Your task to perform on an android device: My wife told me that before purchasing any helmet, compare the price of it with that of other sellers. This FABSPORTS Light Weight Bicycle/Bike Helmet with Flexible Padding for Kids and Adults helmet seems good, and I want to purchase it, but I need to compare its price with other sellers. So compare the price of the FABSPORTS Light Weight Bicycle/Bike Helmet with Flexible Padding for Kids and Adults helmet with other sellers in the Amazon app.
Image 0: 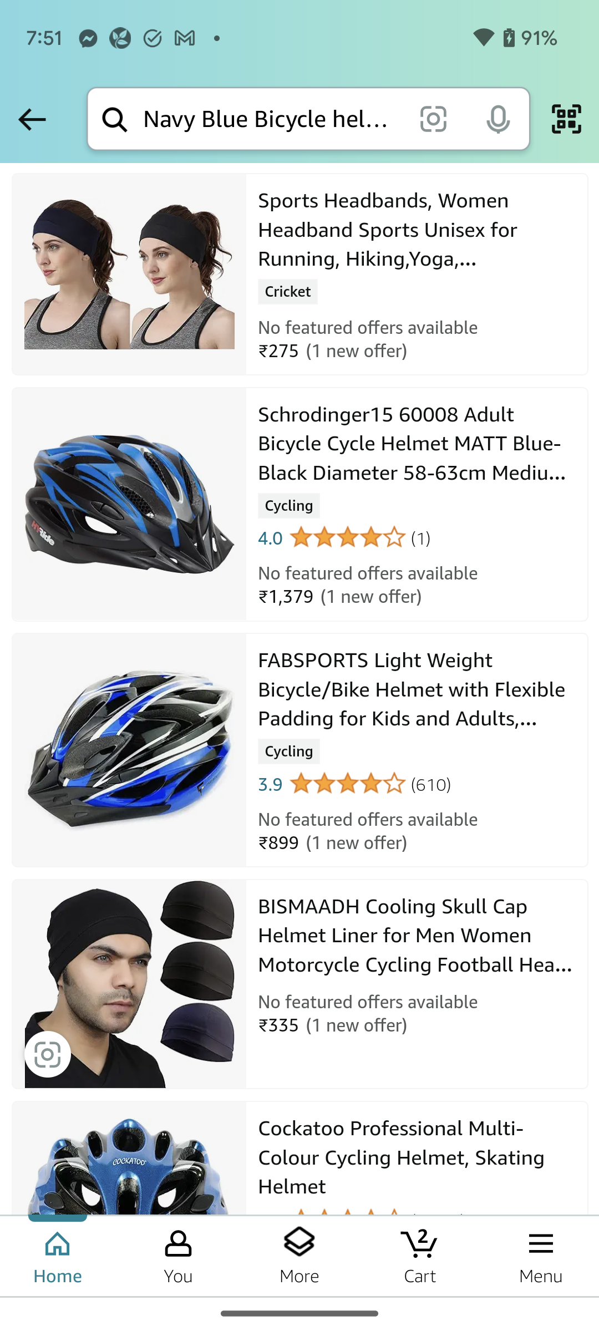
Click on the FABSPORTS Light Weight Bicycle/Bike Helmet with Flexible Padding for Kids and Adults helmet to view the price of other sellers of this product.
Step 0: click (418, 690)
Image 1: 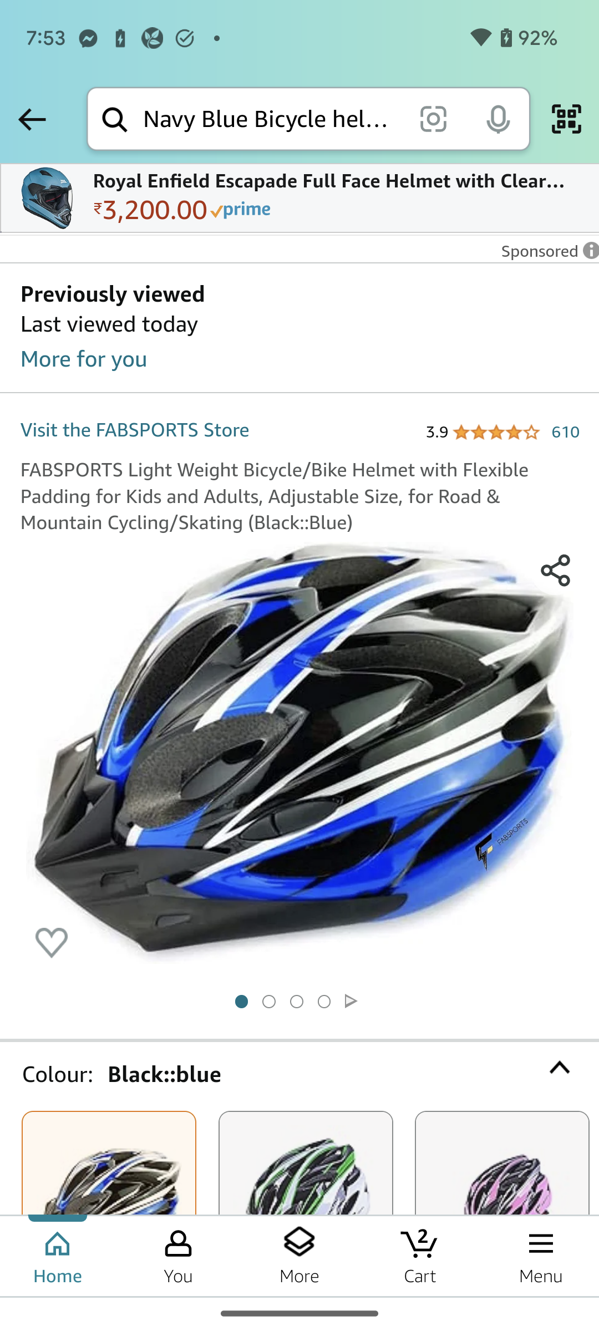
Scroll down to view the price of other sellers of this product.
Step 1: scroll down
Image 2: 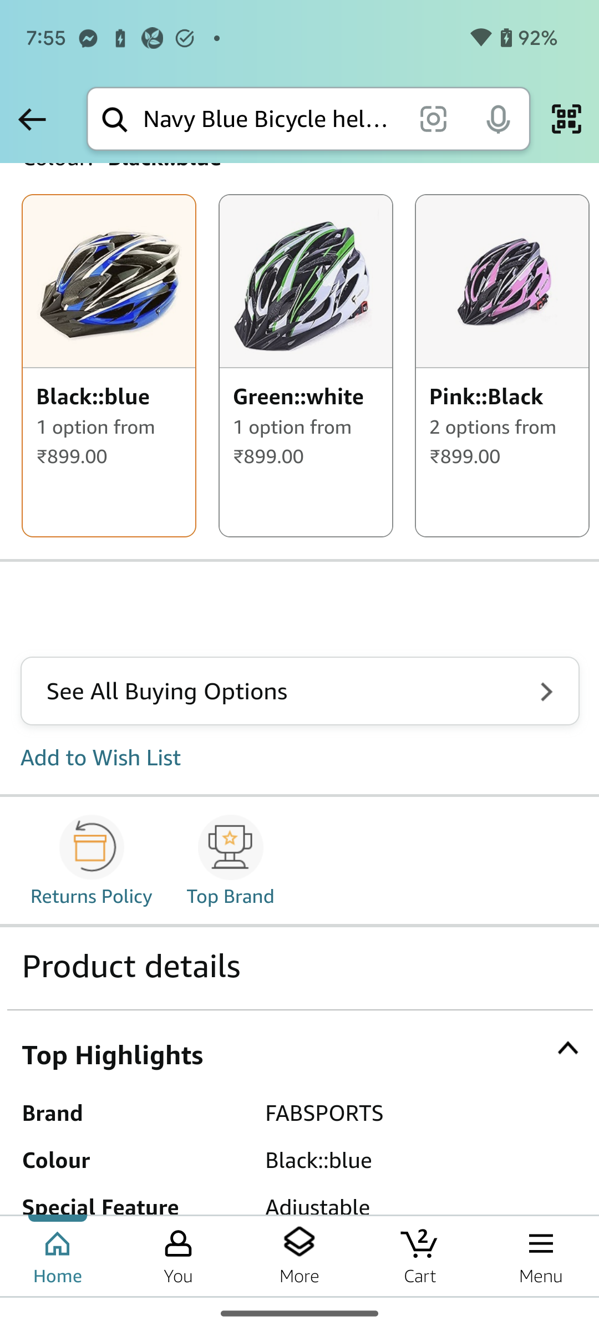
Scroll down to view the price of other sellers of this product.
Step 2: scroll down
Image 3: 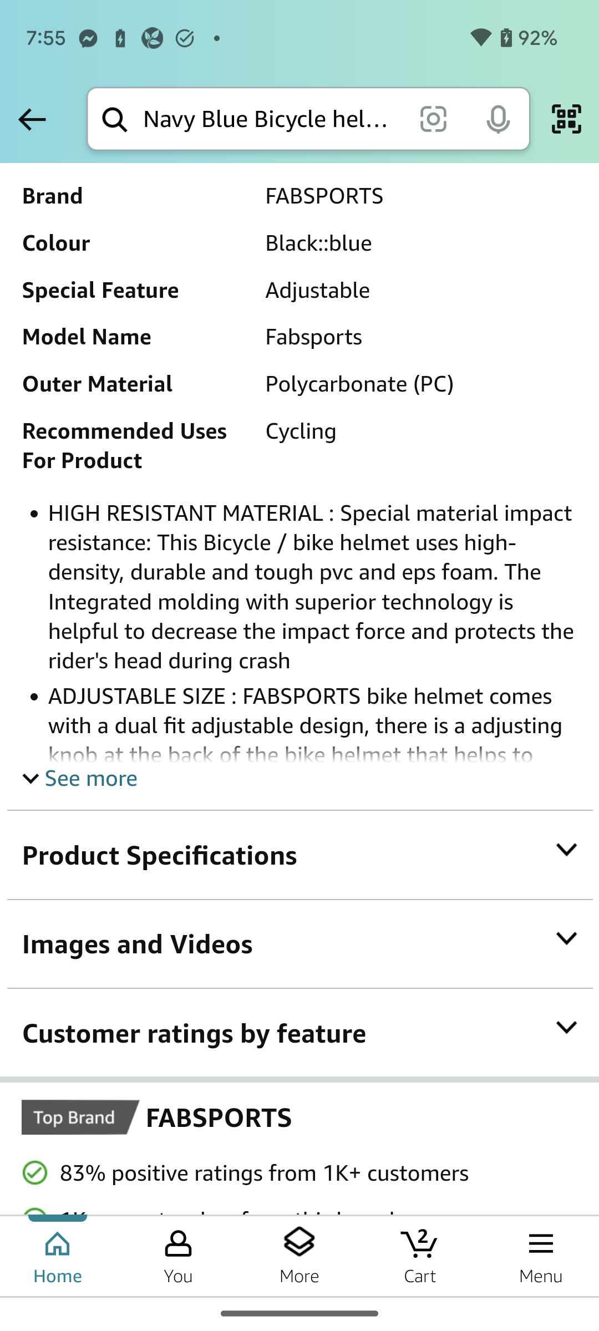
Scroll down to view the price of other sellers of this product.
Step 3: scroll down
Image 4: 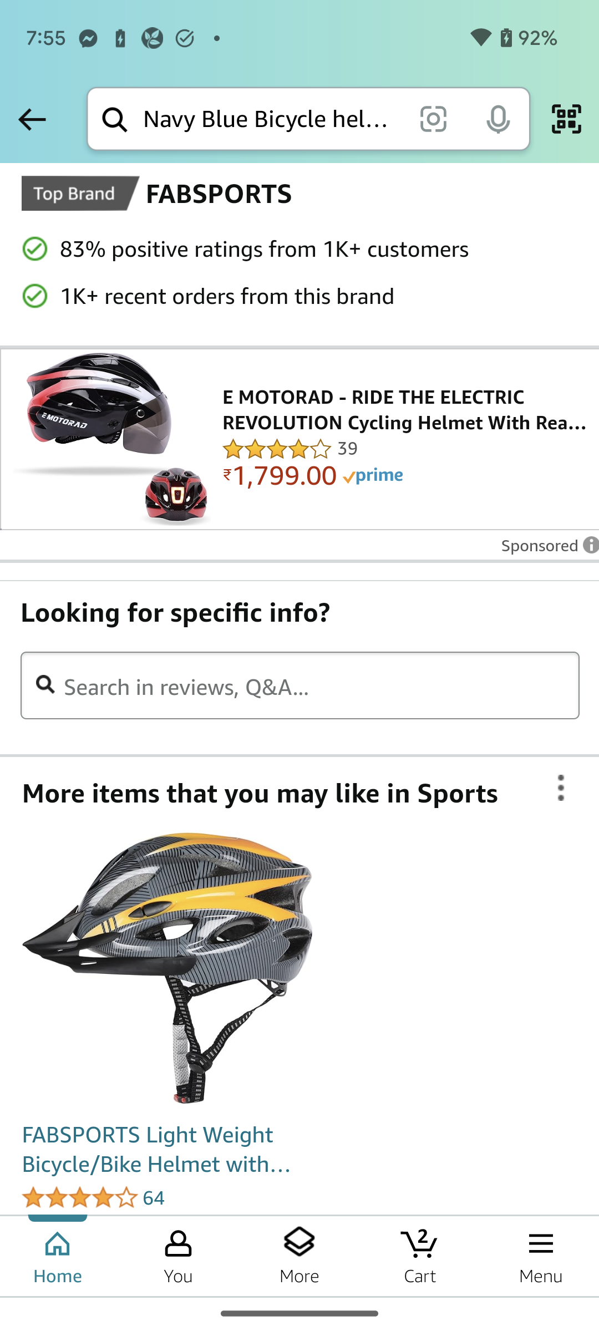
Scroll down to view the price of other sellers of this product.
Step 4: scroll down